Your task to perform on an android device: My work has Finished now Logout my gmail id thomas.blac1978@gmail.com 
Image 0: 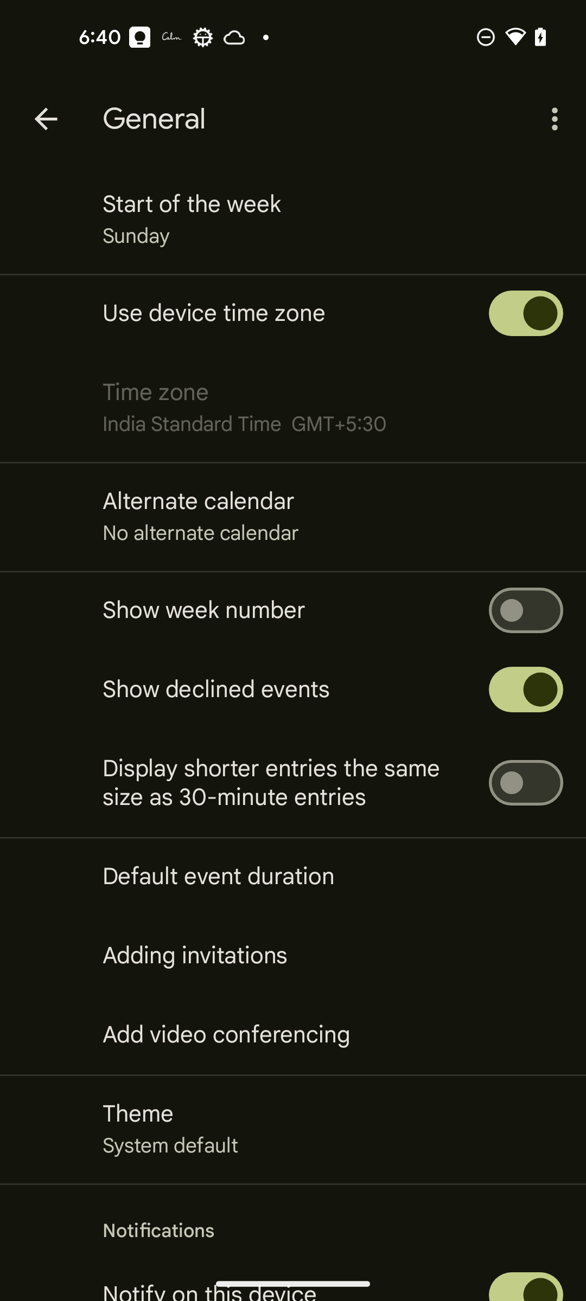
Click on the back arrow key at the top left of the screen
Step 0: click (46, 119)
Image 1: 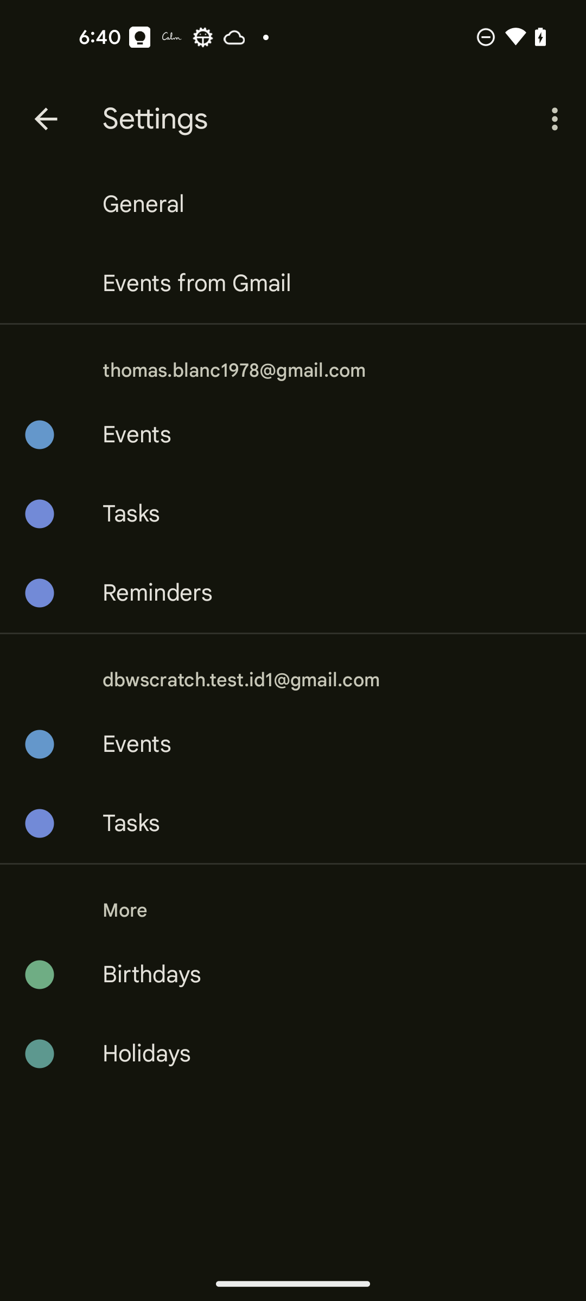
Click on the back arrow key at the top left of the screen
Step 1: click (46, 119)
Image 2: 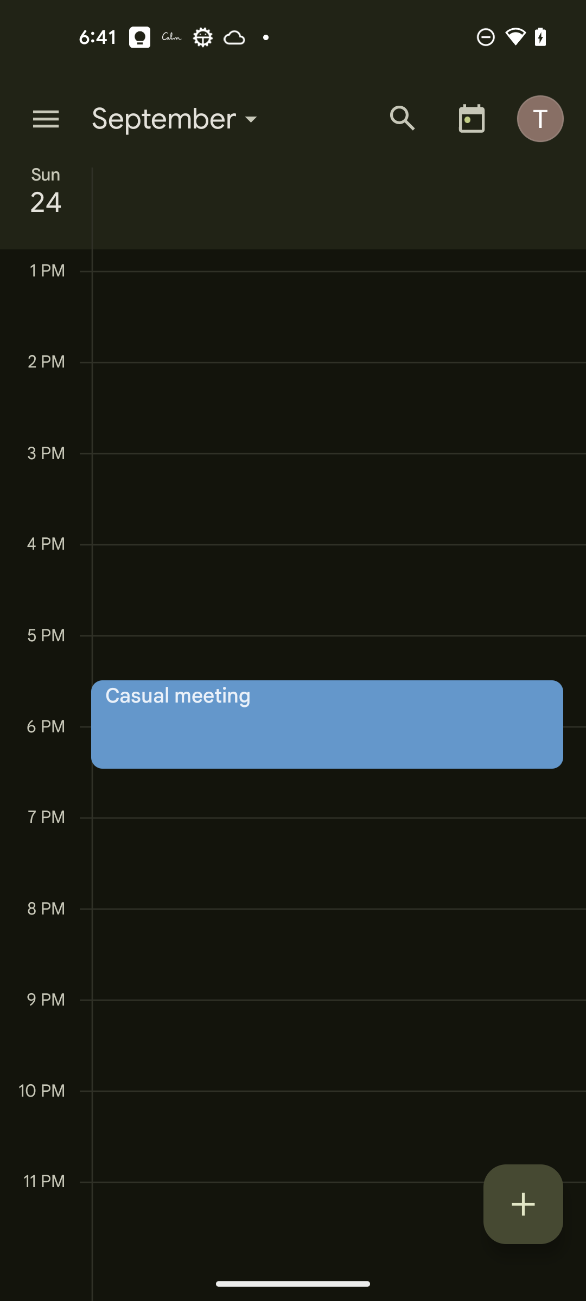
Click on the profile icon at the top right of the screen
Step 2: click (546, 118)
Image 3: 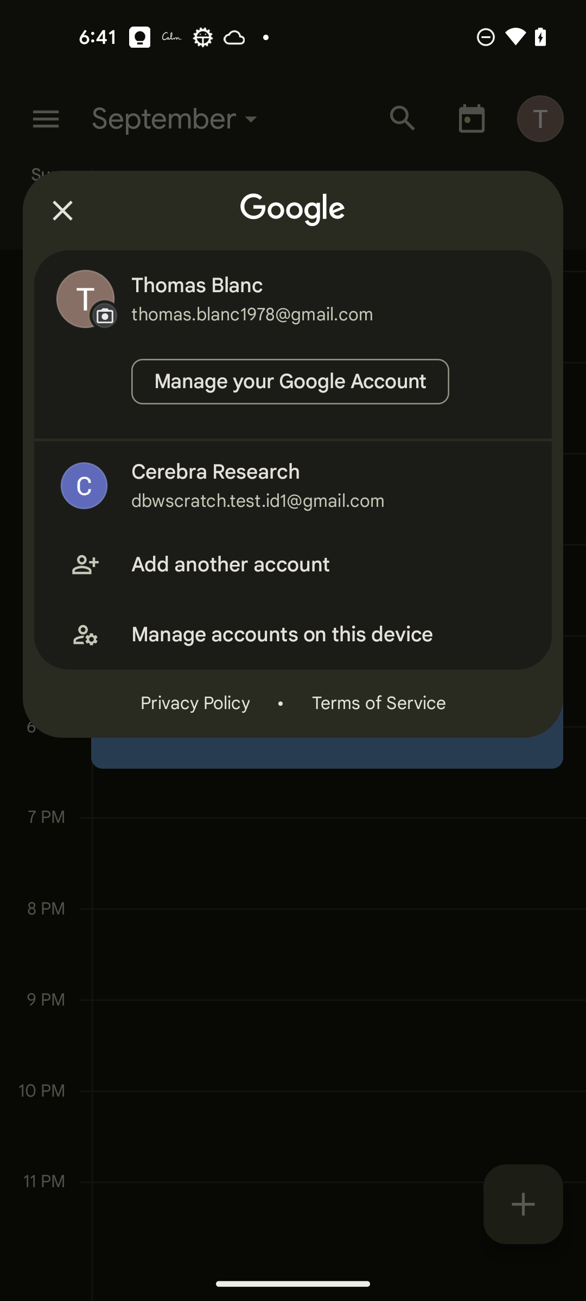
Click on the Manage accounts on this device option
Step 3: click (330, 634)
Image 4: 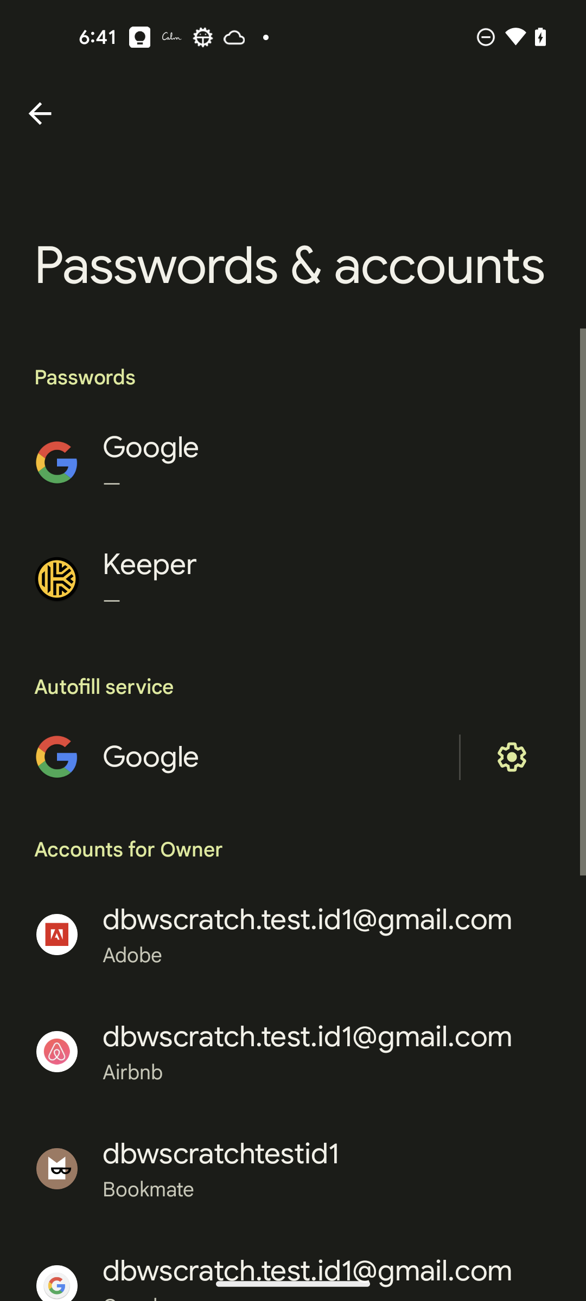
Swipe down to find the thomas.blac1978@gmail.com
Step 4: scroll down
Image 5: 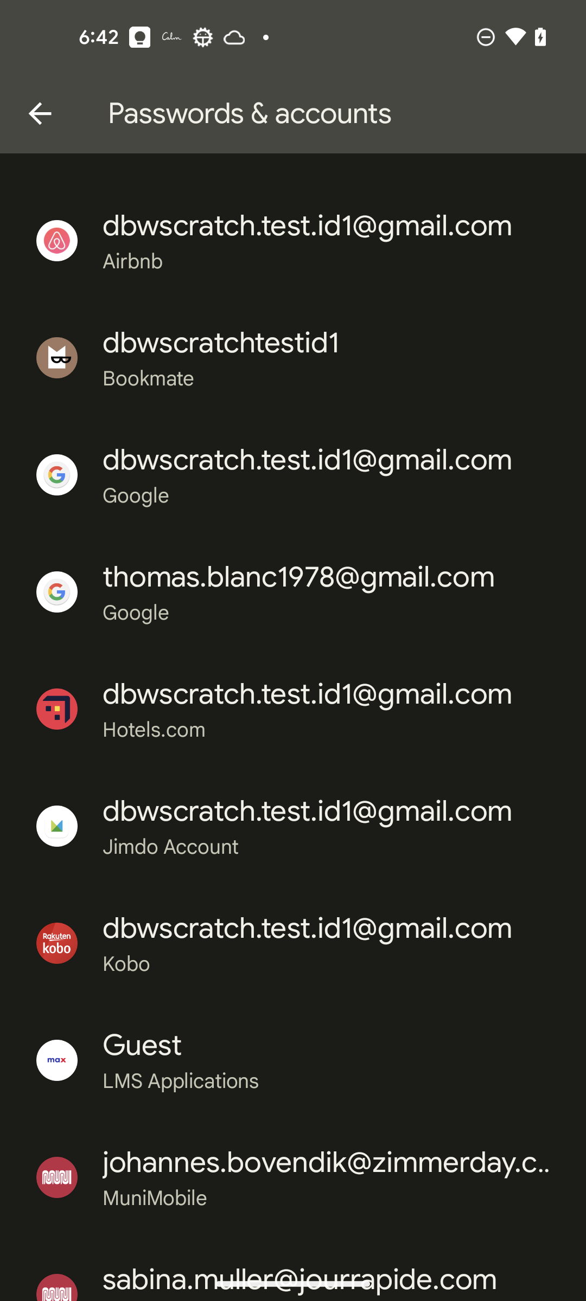
Click on the thomas.blac1978@gmail.com
Step 5: click (298, 577)
Image 6: 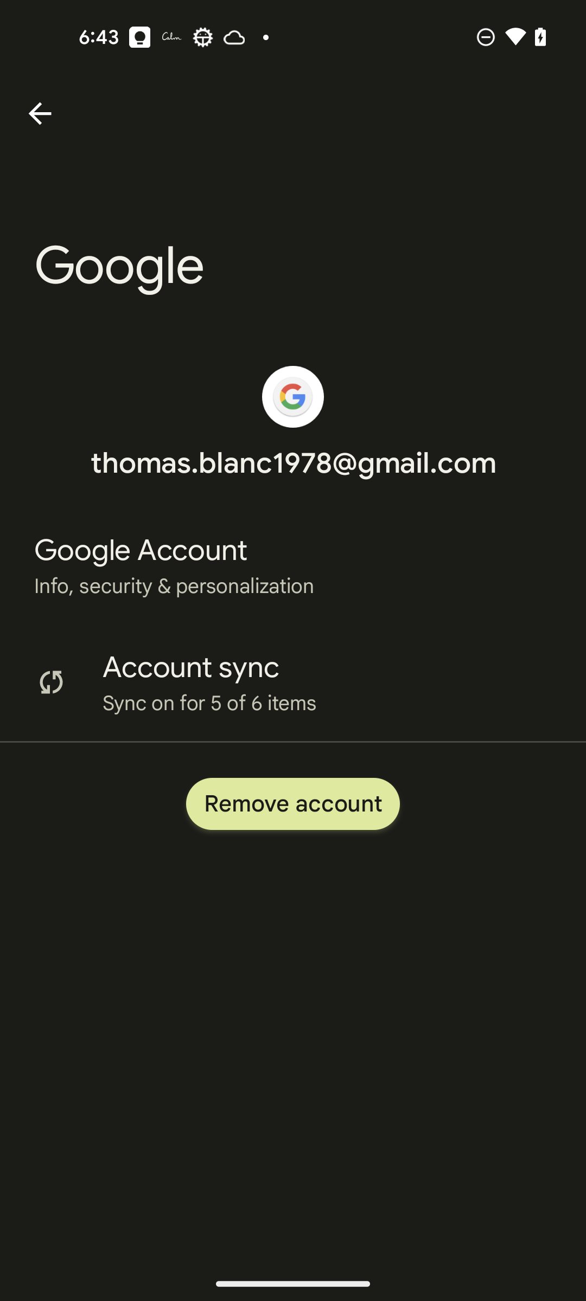
Click on the Remove account button
Step 6: click (293, 803)
Image 7: 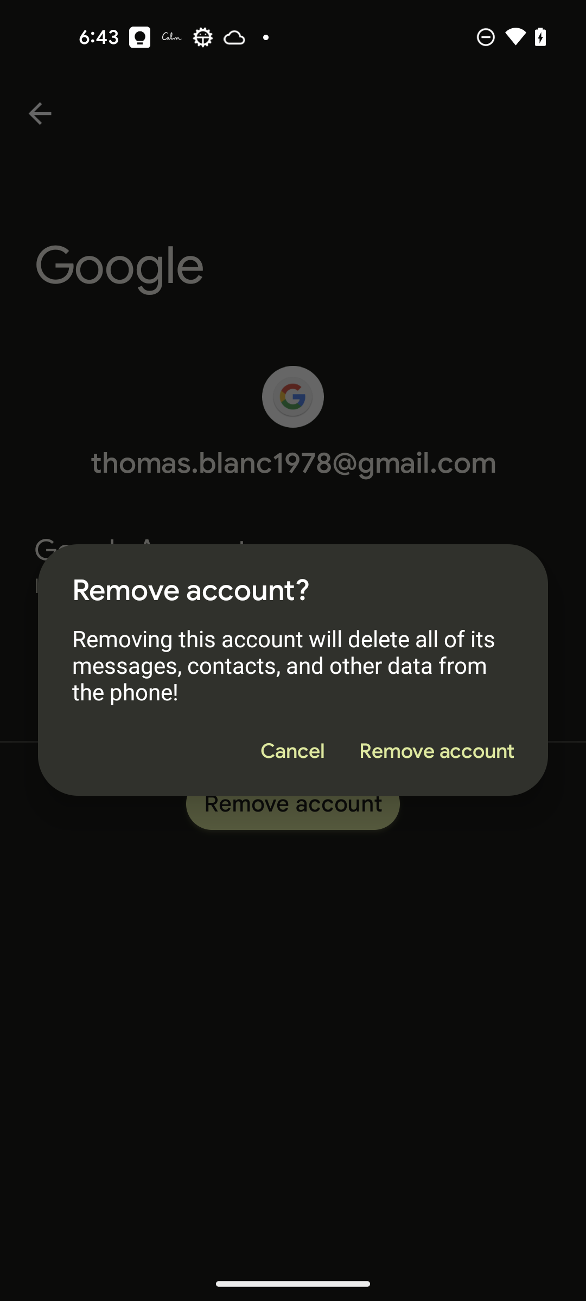
Click on the Remove account at the pop up window
Step 7: click (436, 751)